Your task to perform on an android device: Select the first option from the suggested routes and scroll up to view their departure and arrival times.
Image 0: 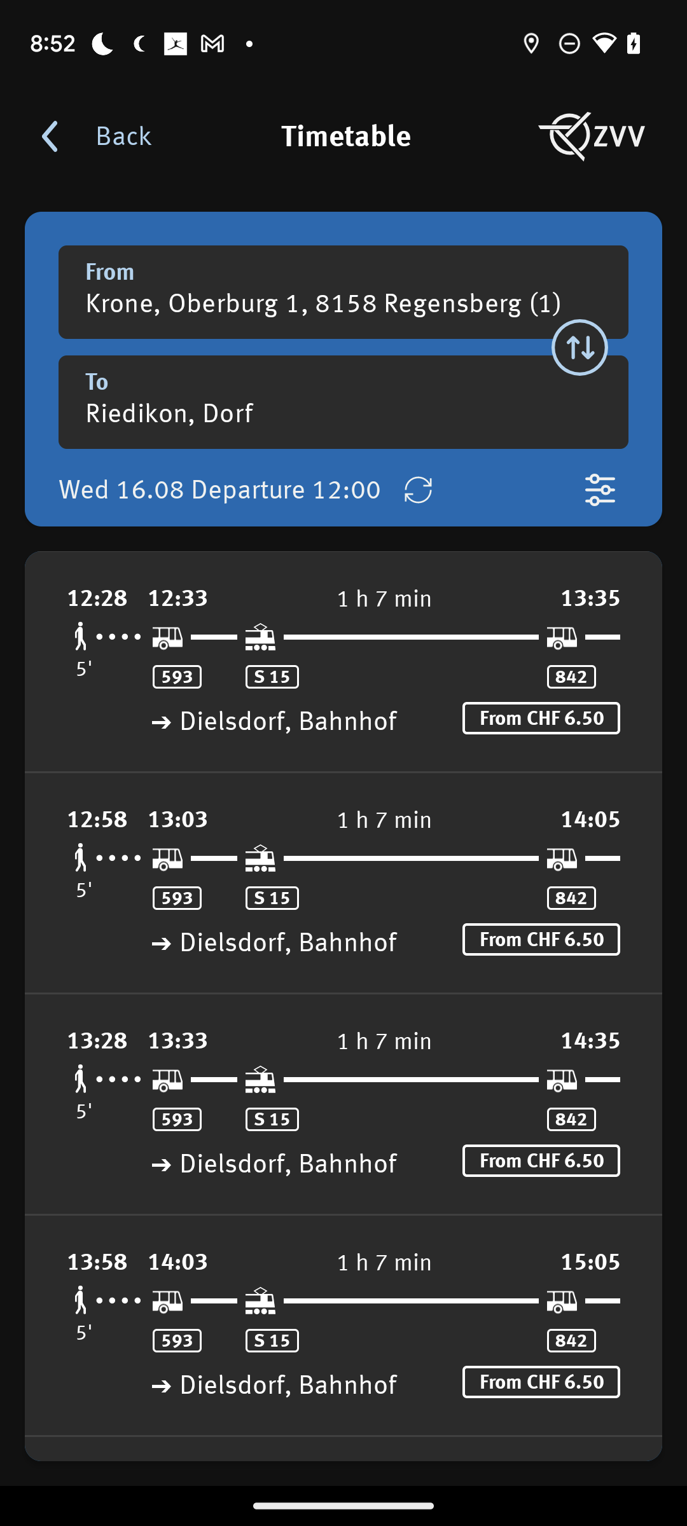
   Click on the 12:28 option on the left side of the screen
Step 0: click (107, 598)
Image 1: 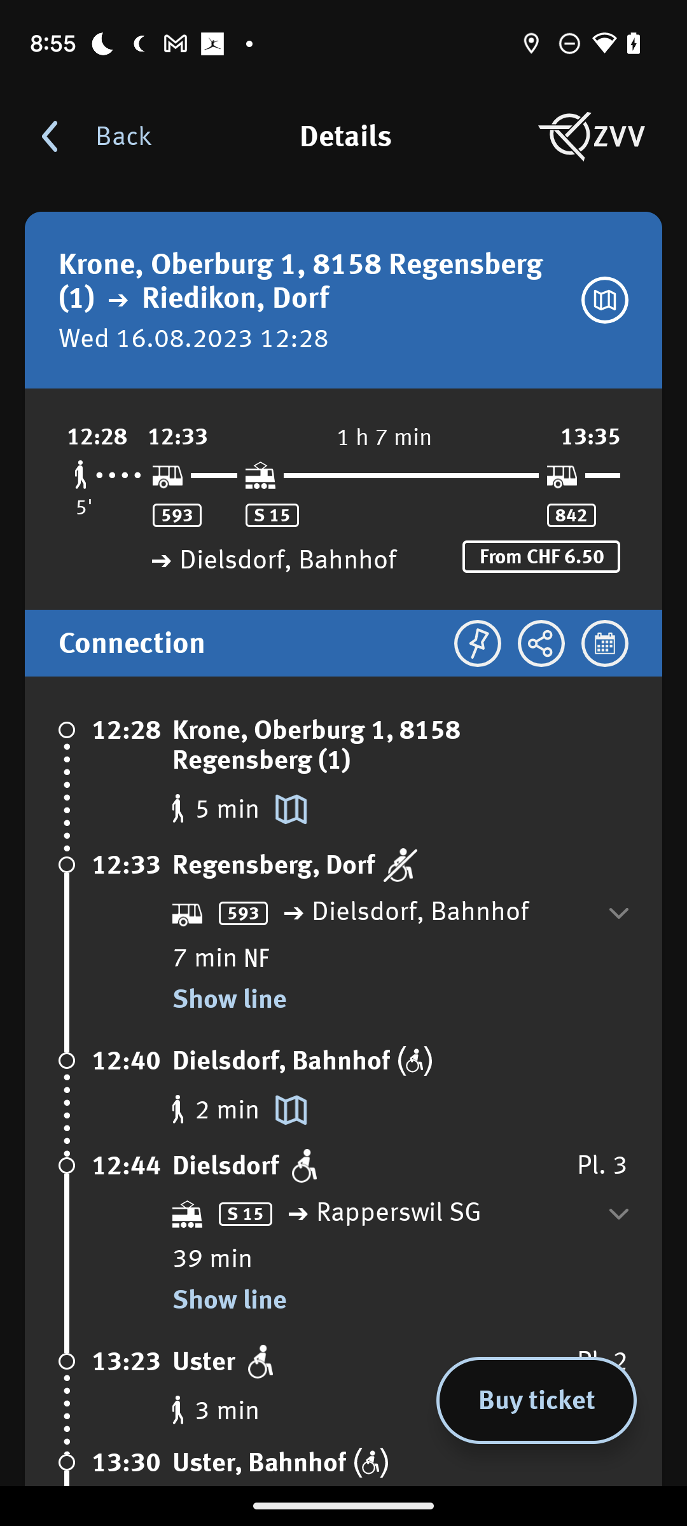
Scroll UP
Step 1: scroll down